Your task to perform on an android device: In the Bash app, In order to get inspiration for kid's clothing styles, I would want to learn about new styles
Image 0: 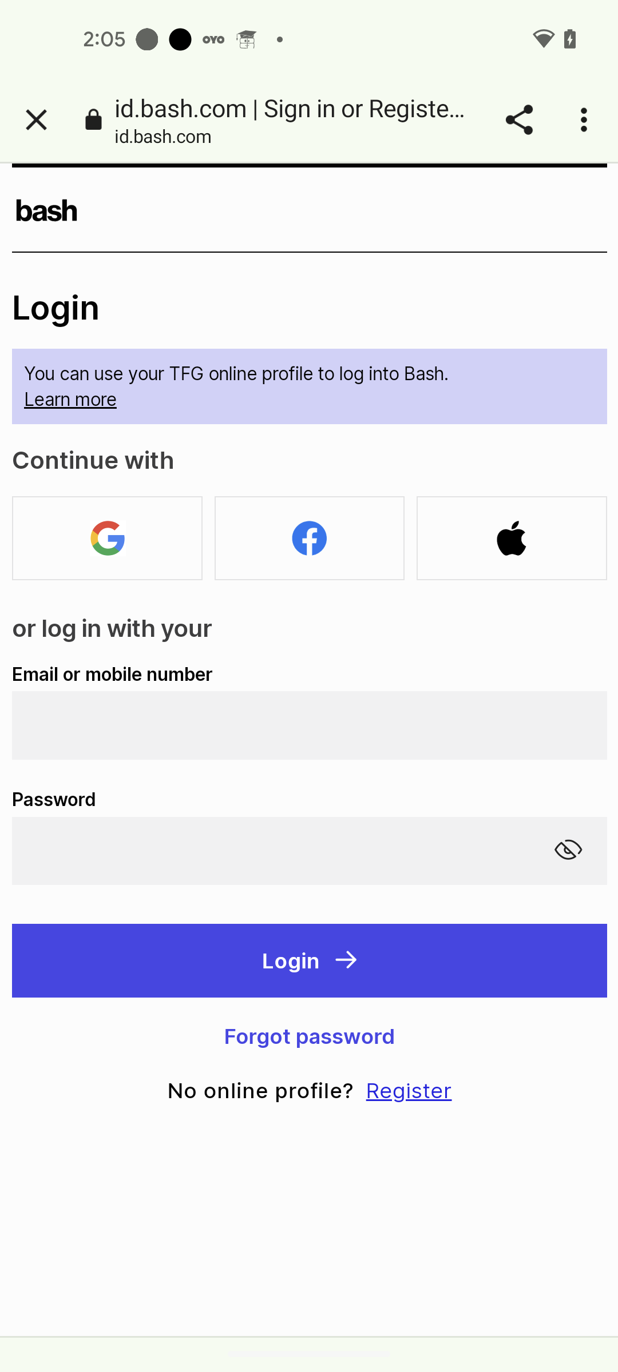
Go back to the previous page
Step 0: press back button
Image 1: 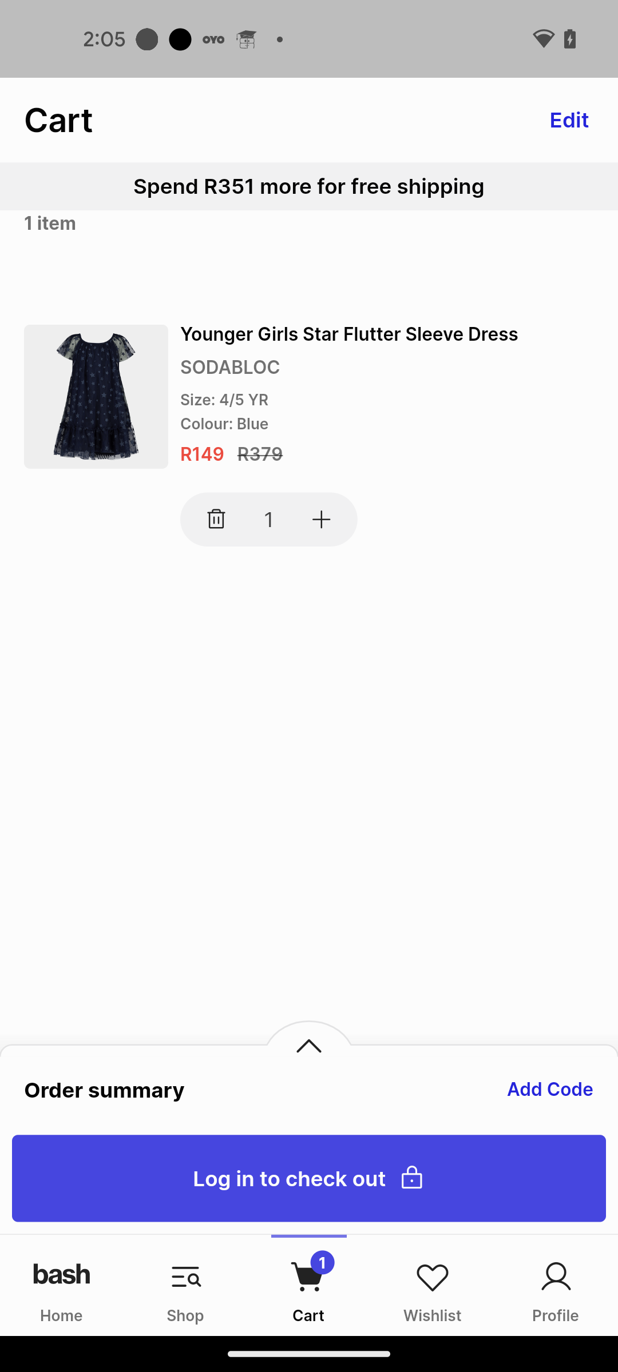
Go to the Home tab
Step 1: click (62, 1285)
Image 2: 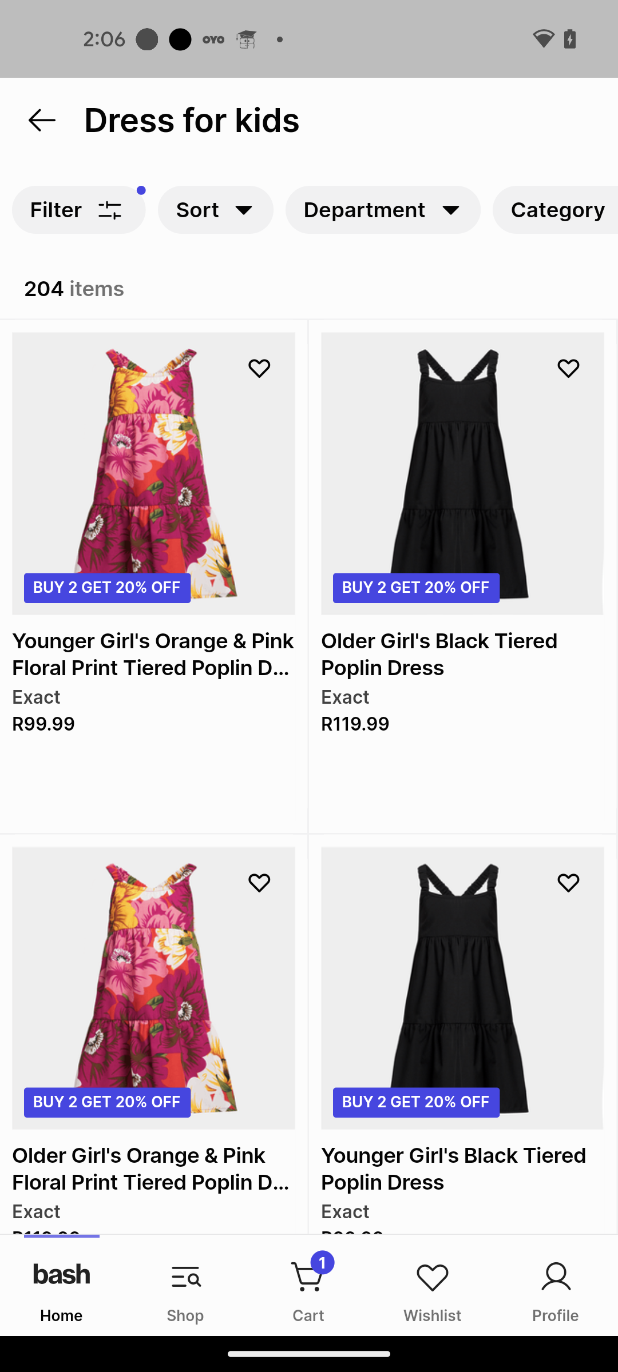
click on the Back icon
Step 2: click (31, 125)
Image 3: 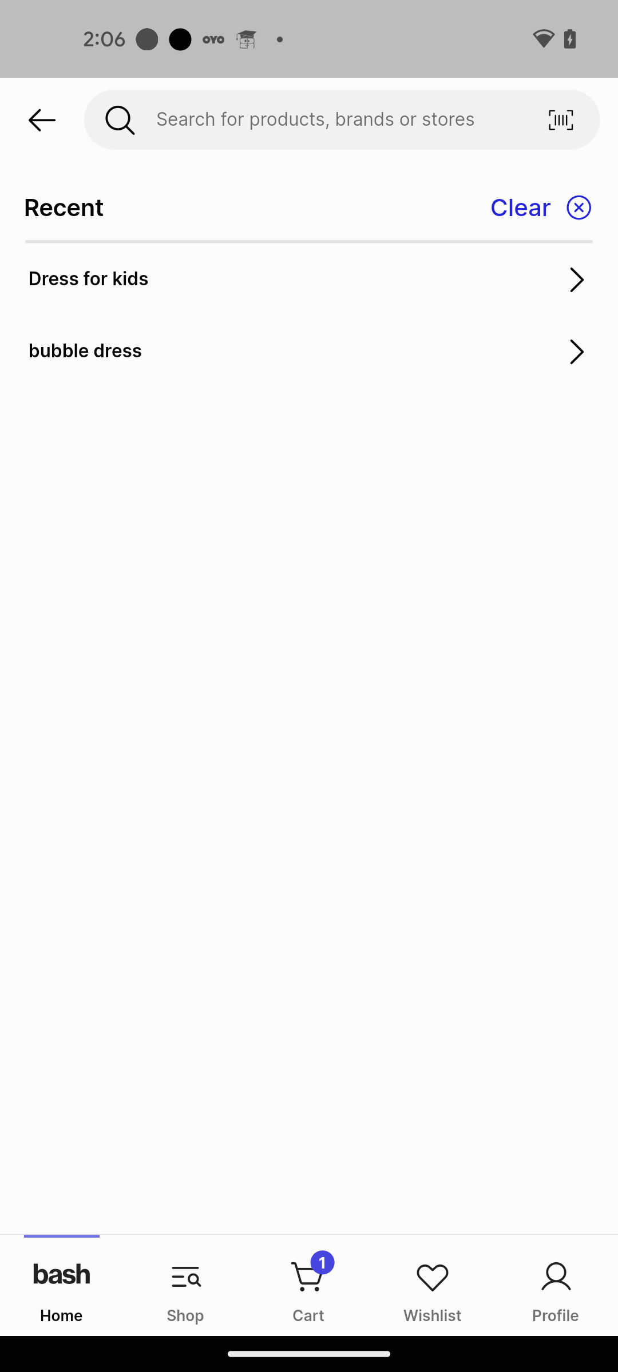
click on the Back icon
Step 3: click (38, 115)
Image 4: 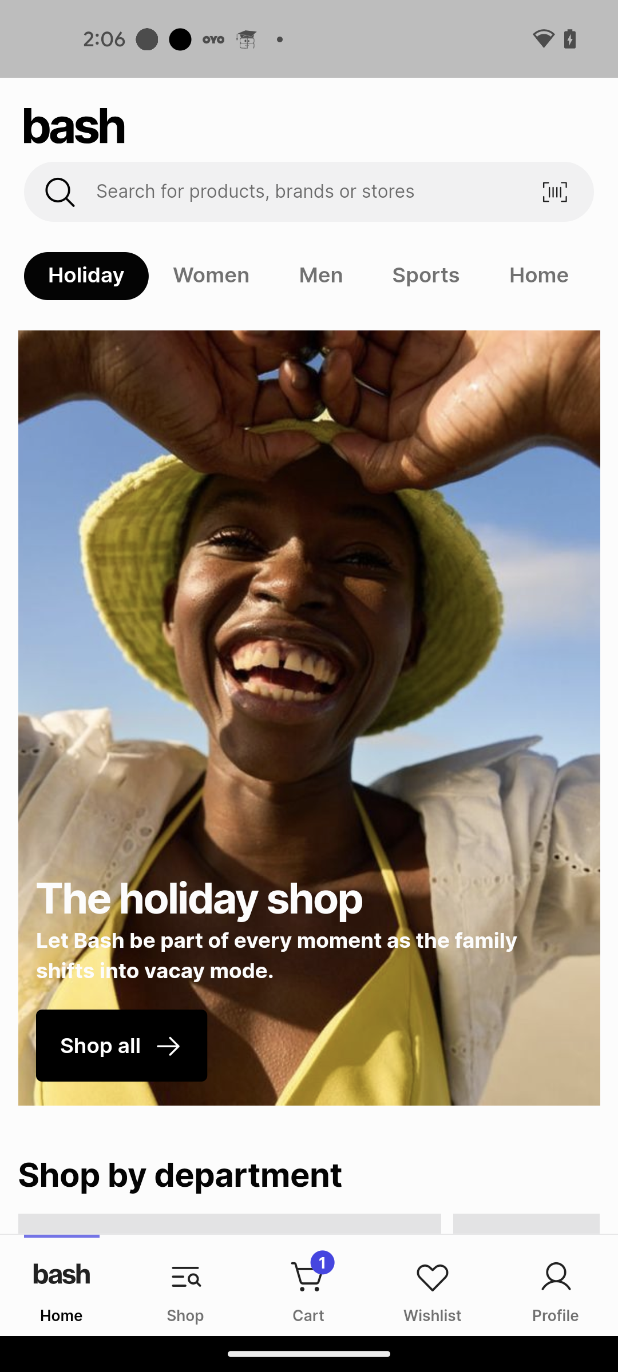
Swipe up to view the style trends for kids
Step 4: scroll down
Image 5: 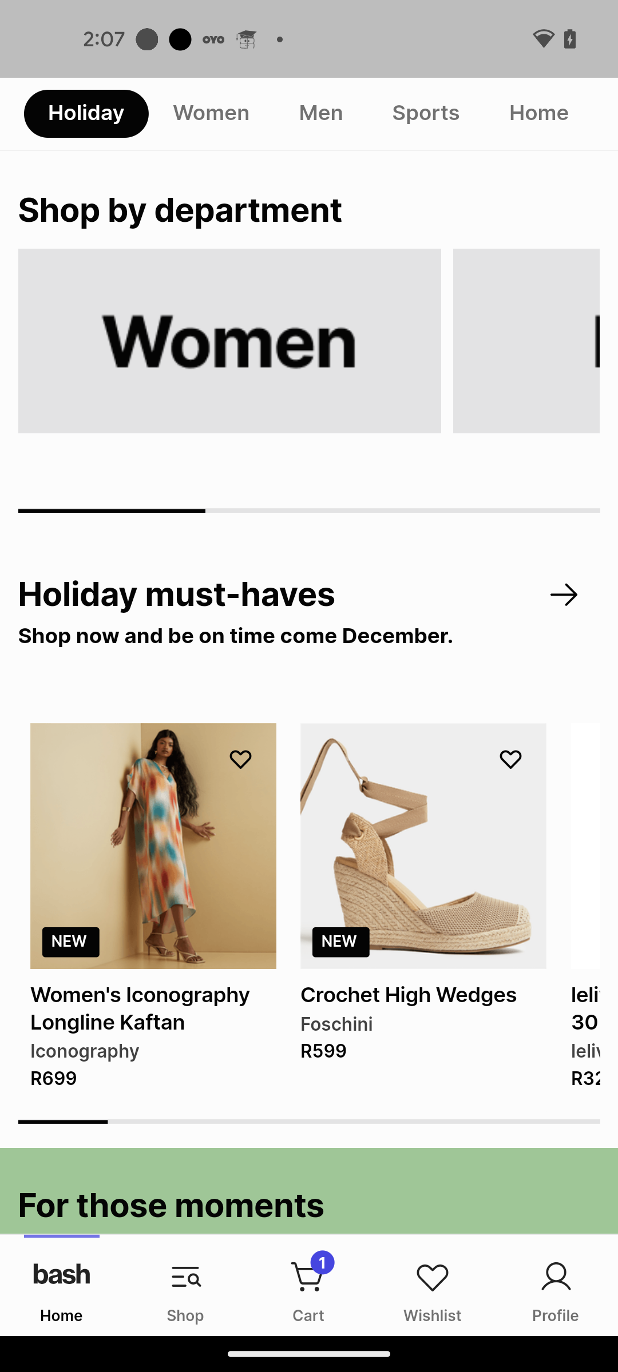
Swipe up to view the style trends for kids
Step 5: scroll down
Image 6: 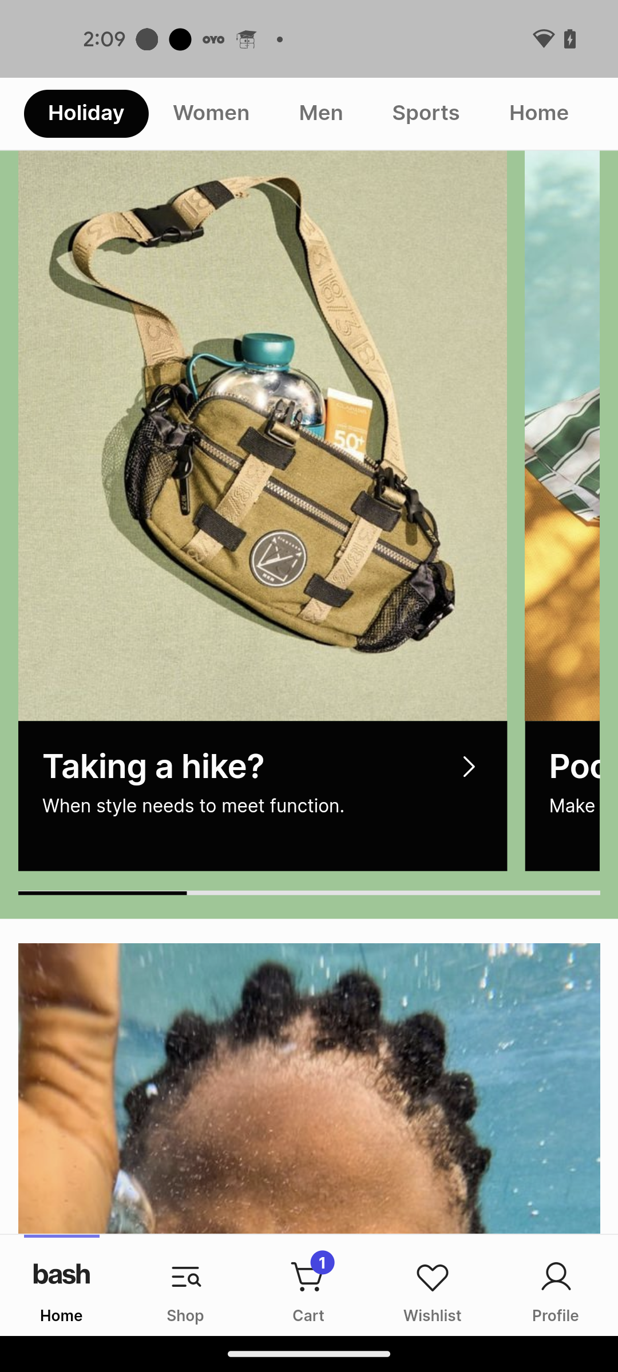
Swipe up to view the style trends for kids
Step 6: scroll down
Image 7: 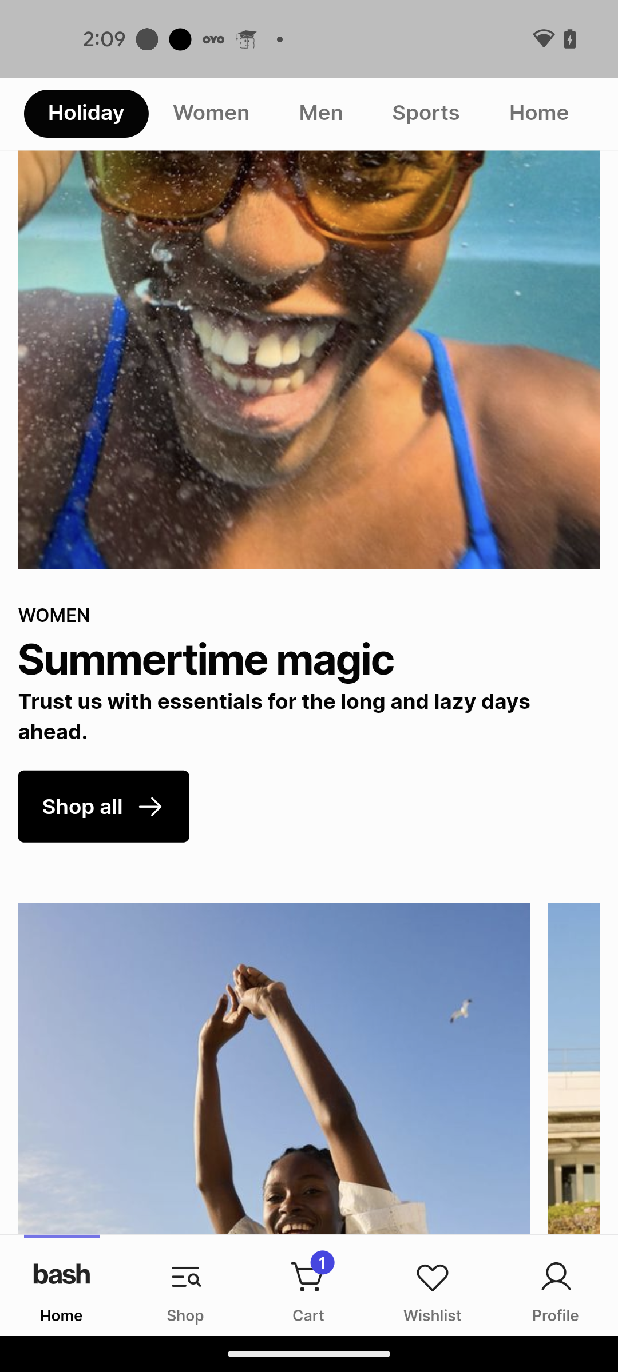
Swipe up to view the style trends for kids
Step 7: scroll down
Image 8: 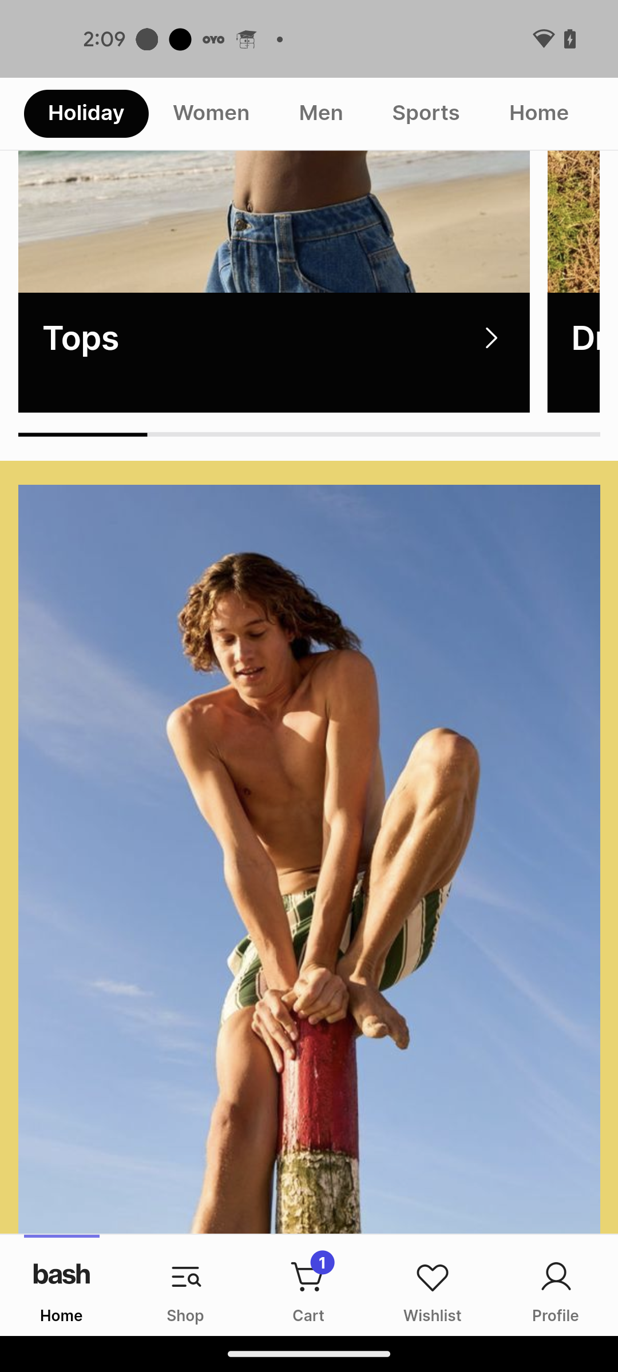
Swipe up to view the style trends for kids
Step 8: scroll down
Image 9: 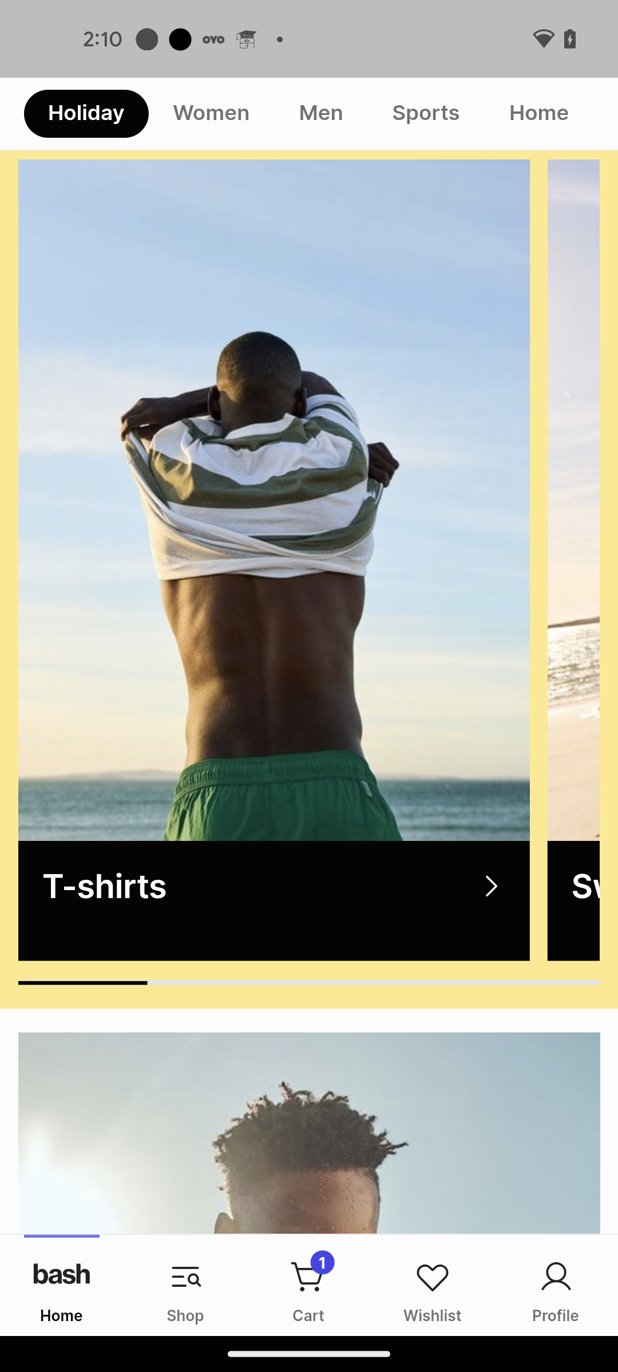
Swipe up to view the style trends for kids
Step 9: scroll down
Image 10: 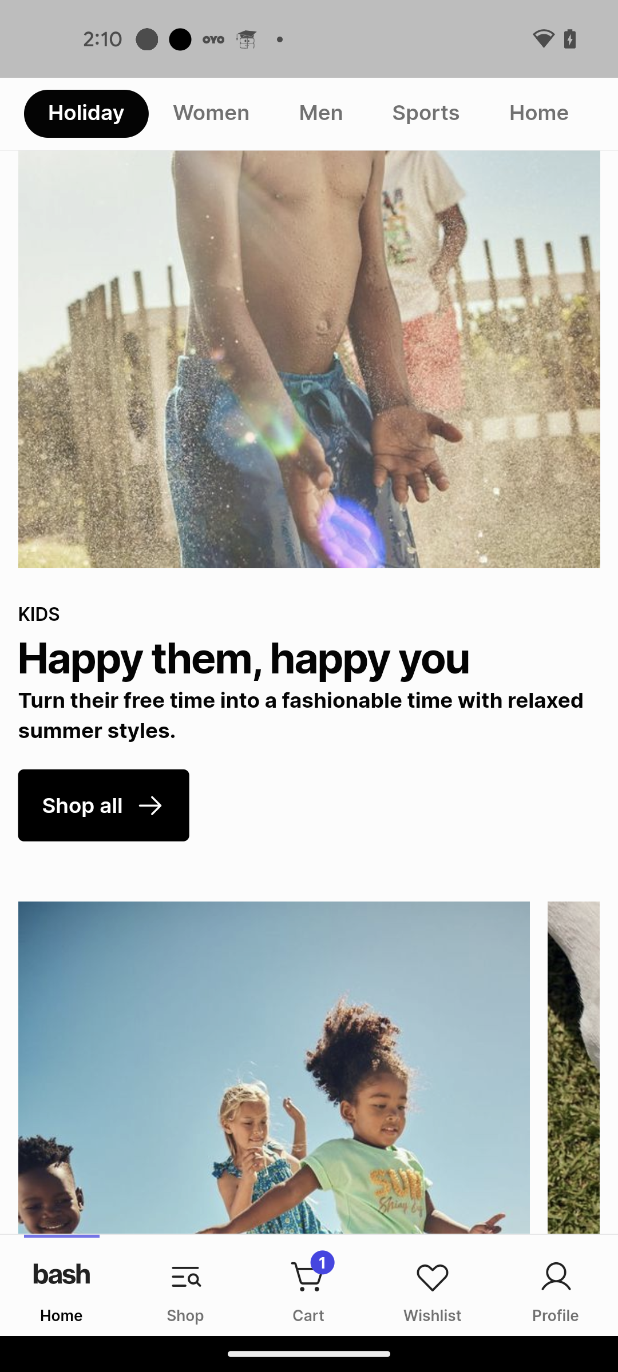
Click on the kids section
Step 10: click (309, 508)
Image 11: 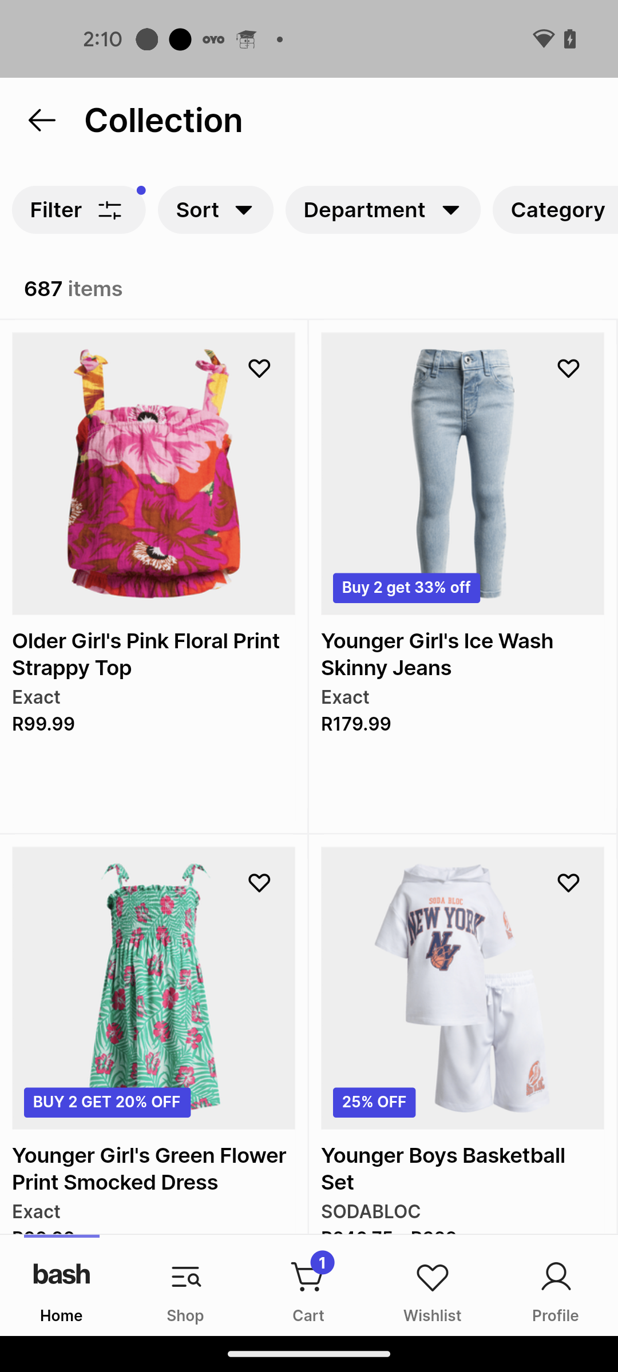
Swipe up to view more products
Step 11: scroll down
Image 12: 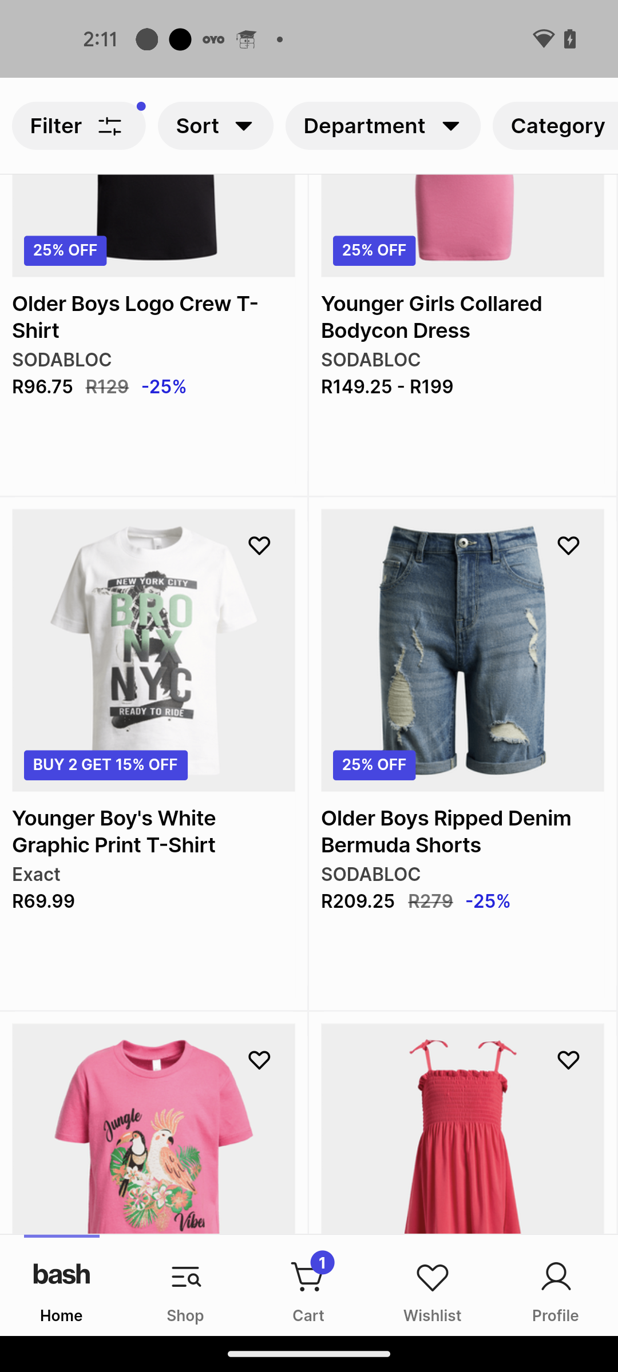
Swipe up to view more products
Step 12: scroll down